Your task to perform on an android device: Remove the prior reminder because my task of reading a book has been done.
Image 0: 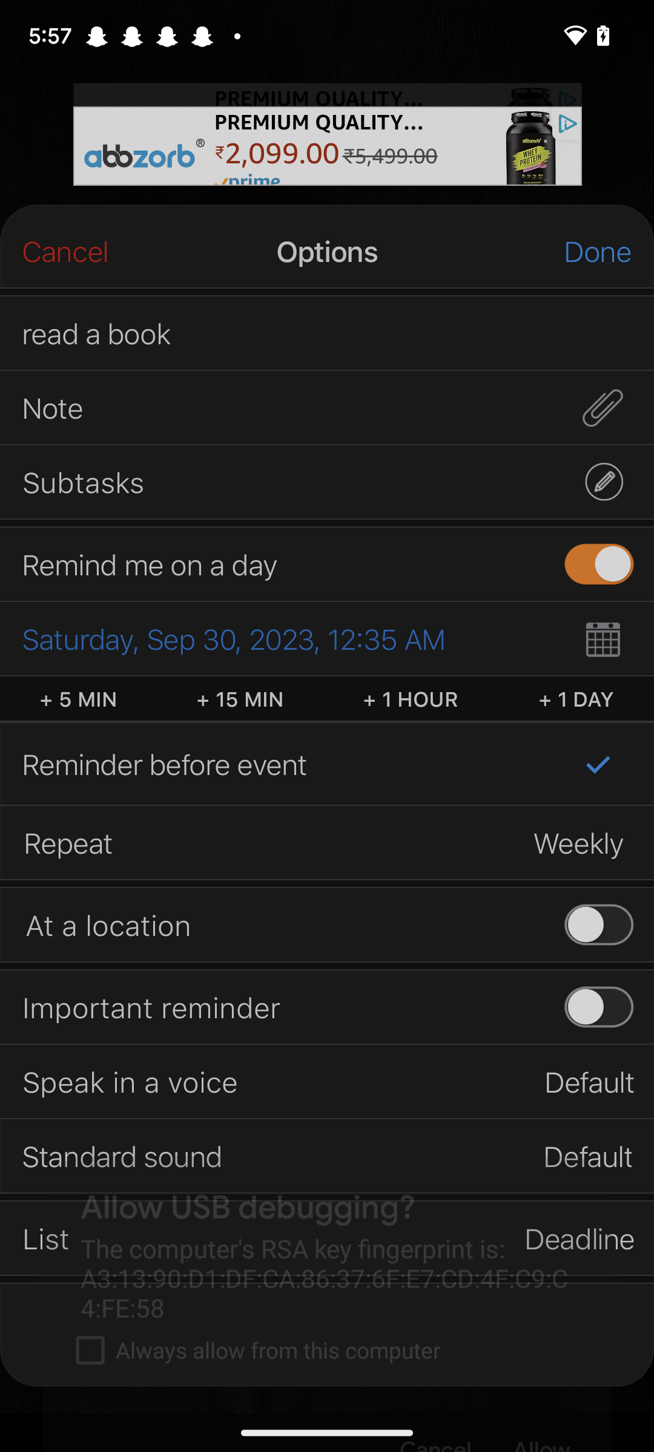
Click on Cancel at the top left corner of the screen.
Step 0: click (56, 250)
Image 1: 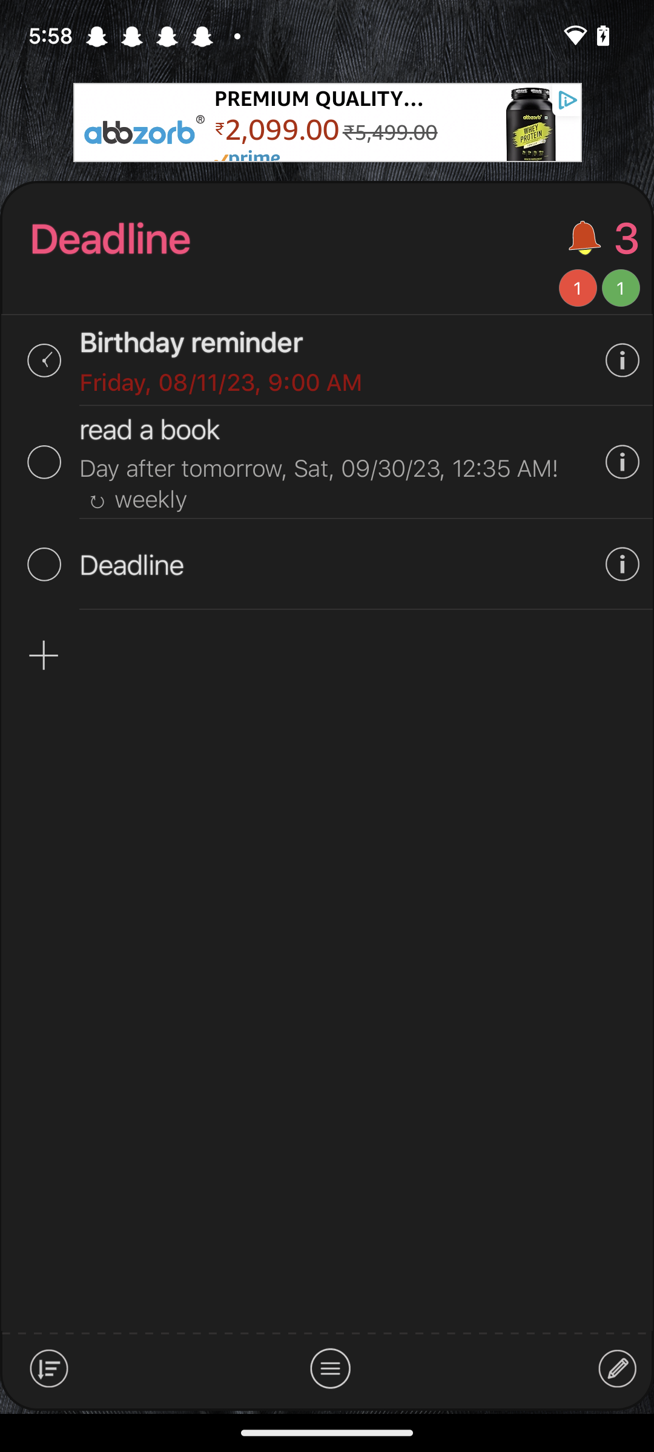
Click on edit icon at the bottom right corner of the screen.
Step 1: click (597, 1370)
Image 2: 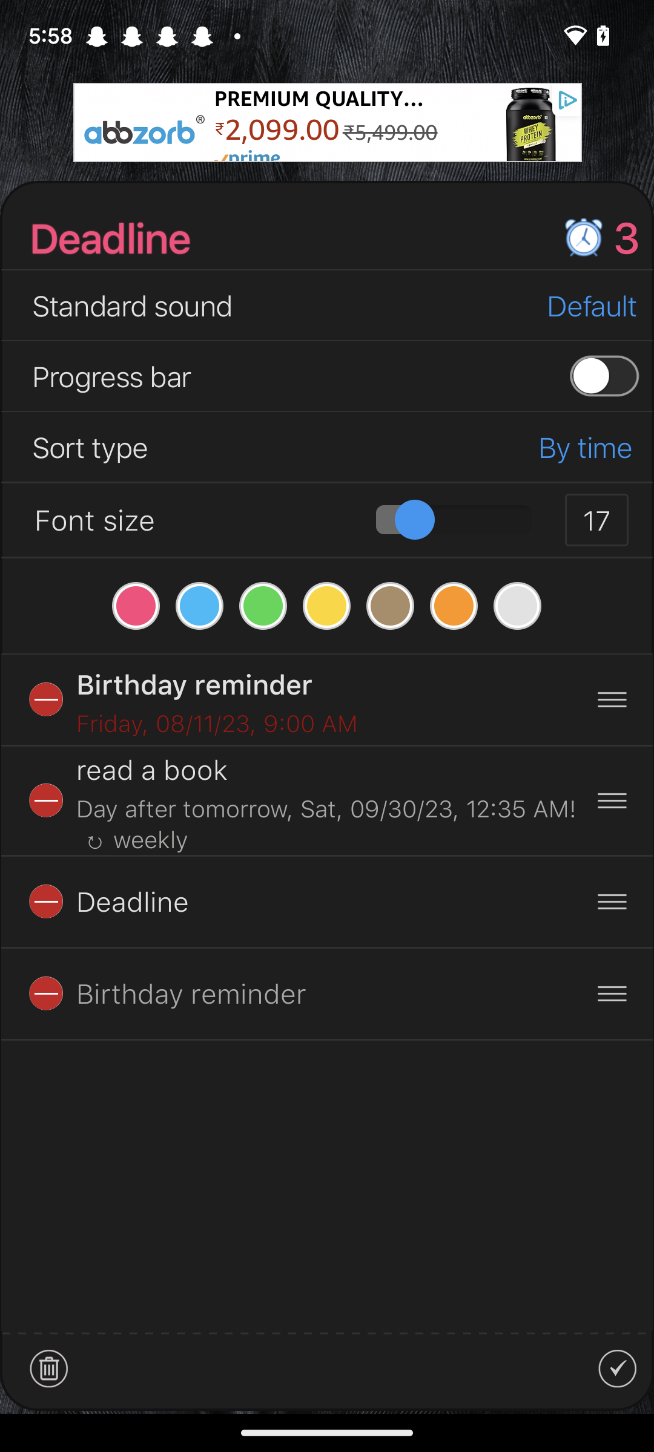
Click second red icon on the left side of the screen.
Step 2: click (42, 809)
Image 3: 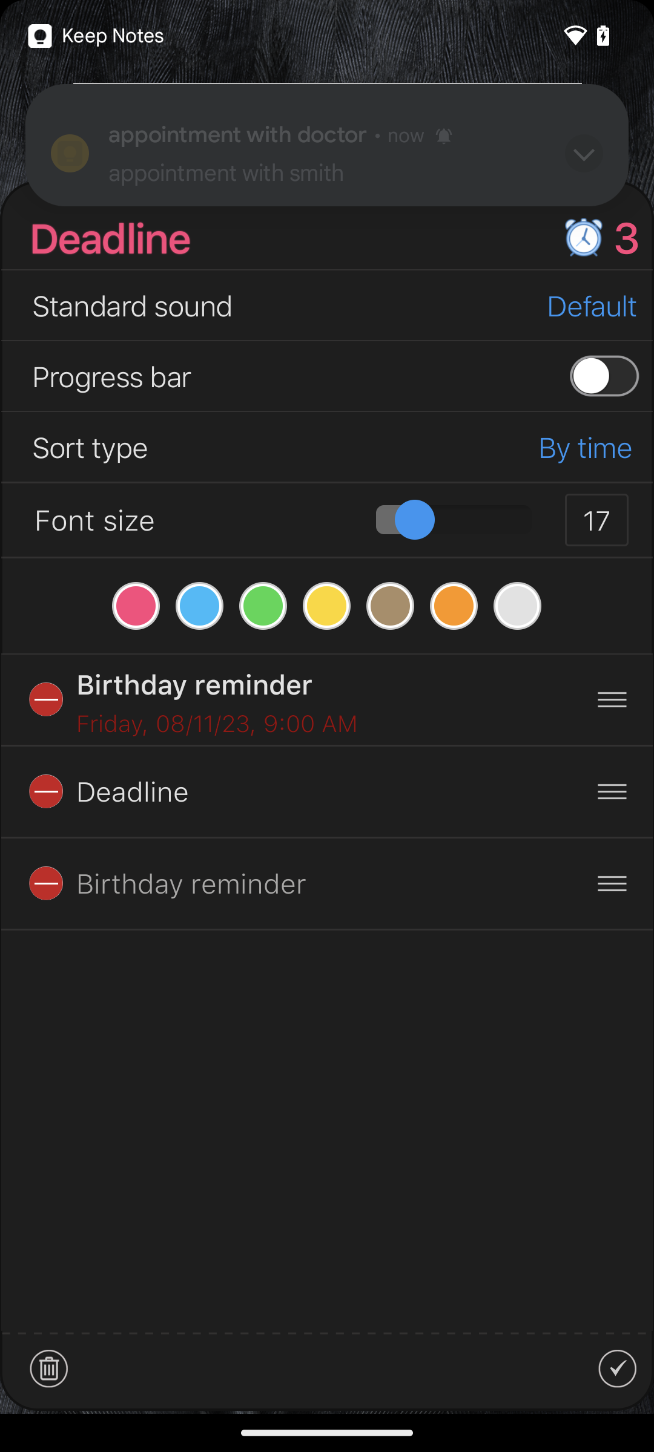
Click second red icon on the left side of the screen.
Step 3: wait